Your task to perform on an android device: View the EmmEmm 26" to 42" LED/LCD Tv mount
Image 0: 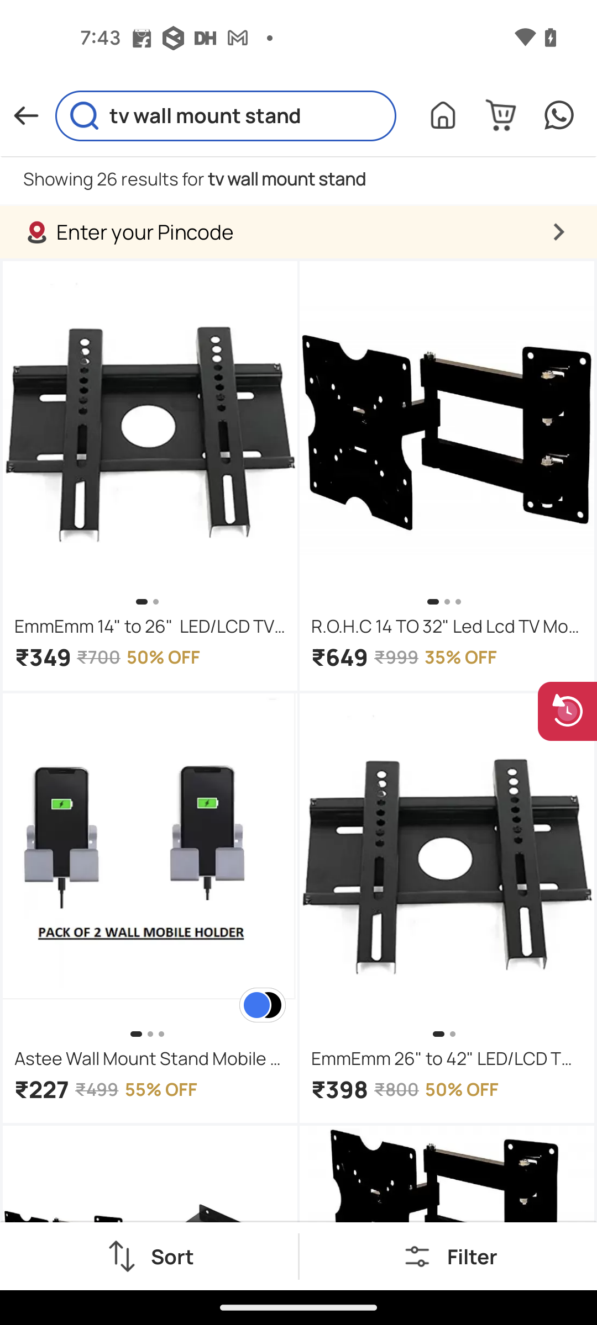
Tap on the EmmEmm 26" to 42" LED/LCD Tv mount
Step 0: click (446, 865)
Image 1: 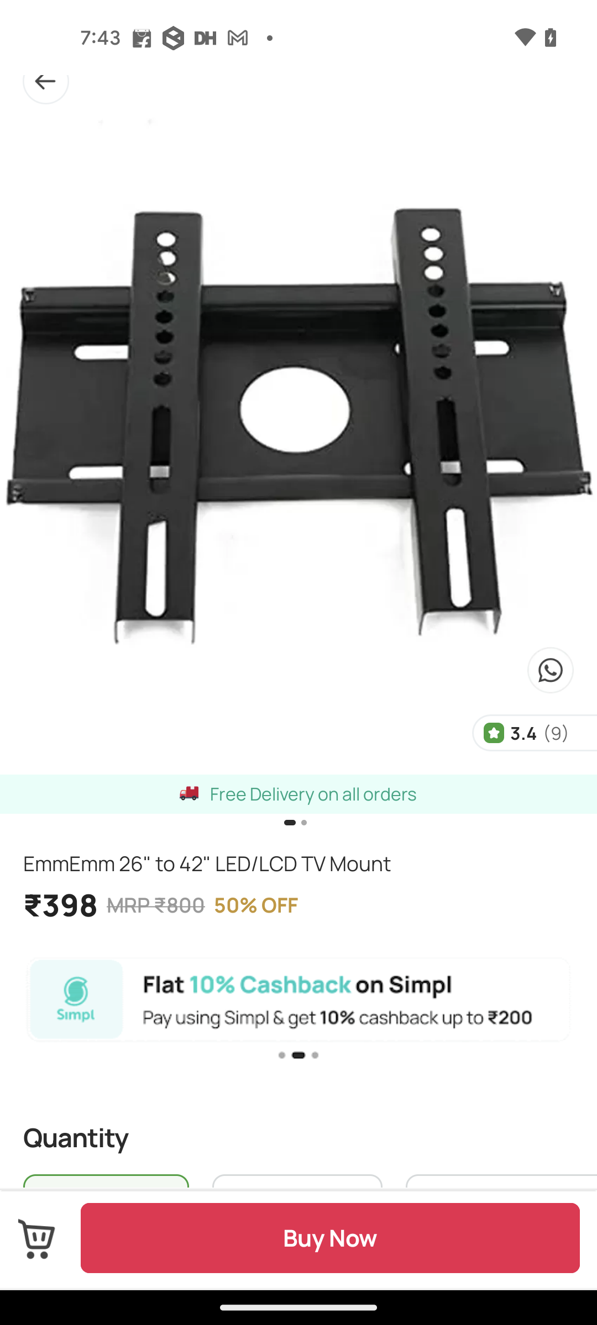
Swipe up to view more
Step 1: scroll down
Image 2: 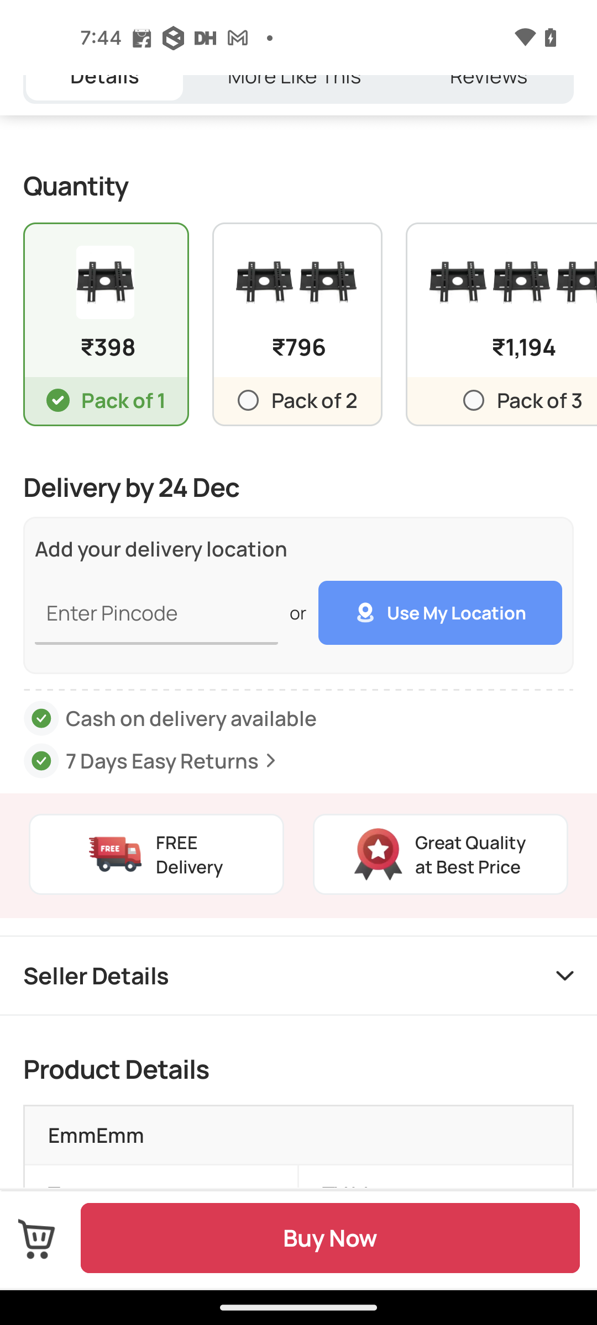
Swipe up to view more
Step 2: scroll down